Your task to perform on an android device: Compare the various aspects of NEWFEEL women's walking shoes with other types of shoes in the Decathlon app.
Image 0: 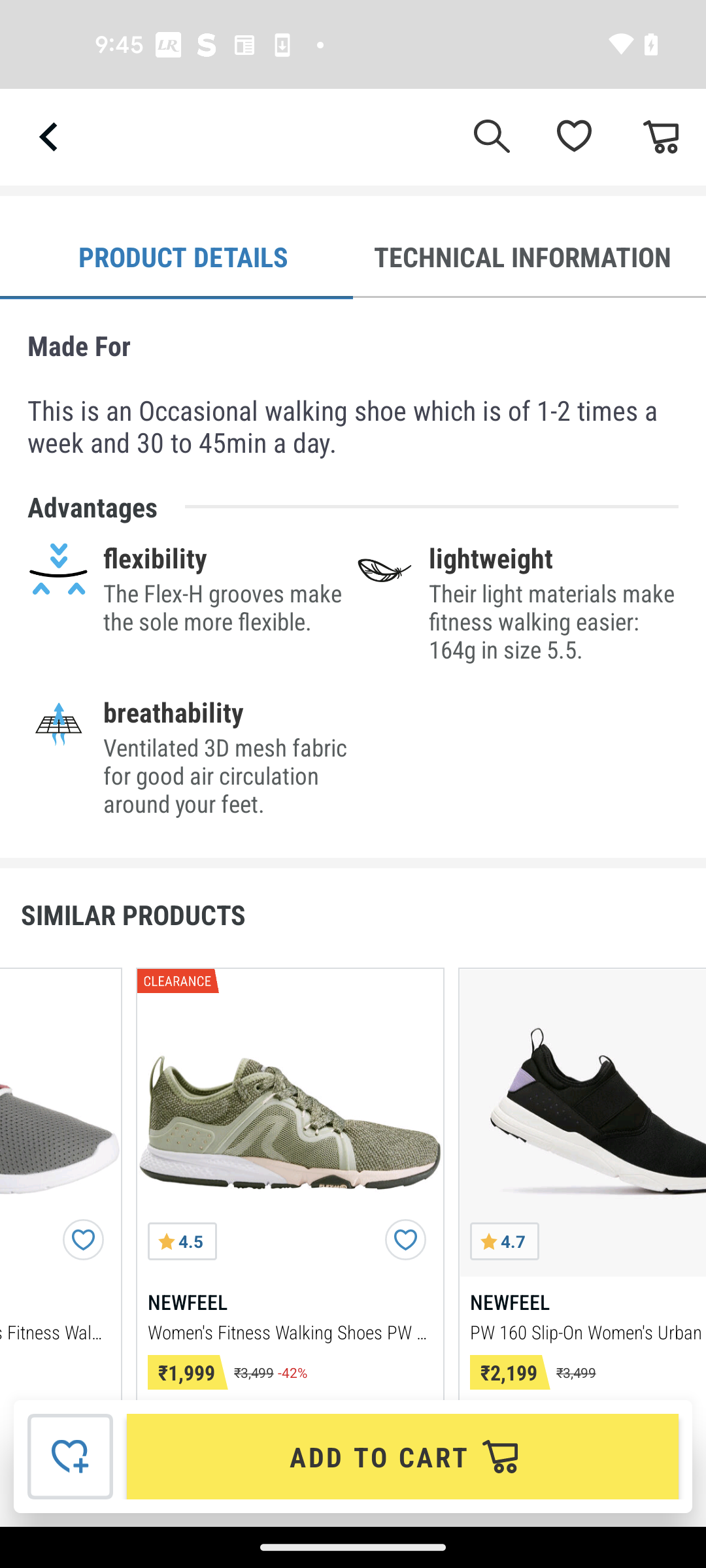
Swipe left to compare similar product
Step 0: scroll right
Image 1: 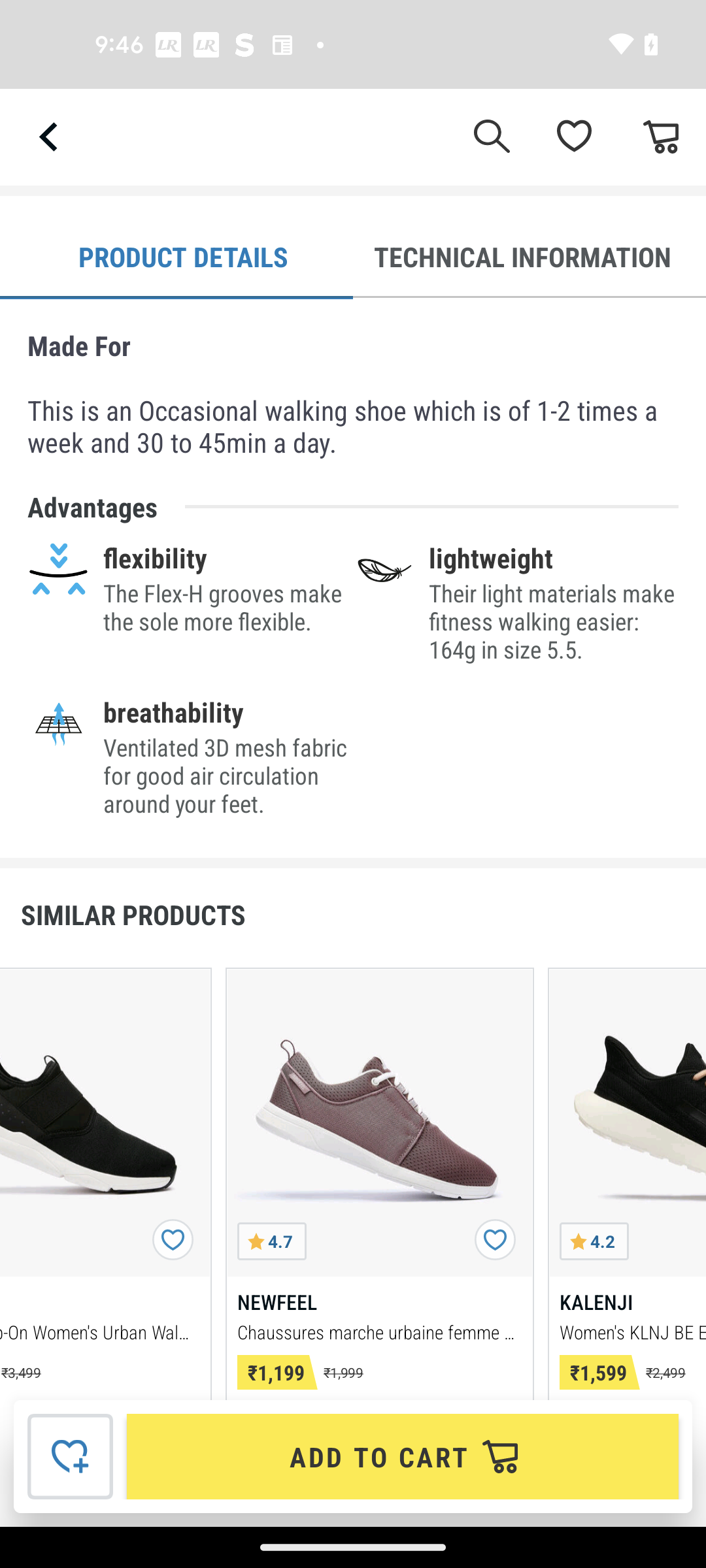
Swipe left to compare similar product
Step 1: scroll right